Your task to perform on an android device: I'd want to see the shoe with the rubber sole because it's more comfortable for me.
Image 0: 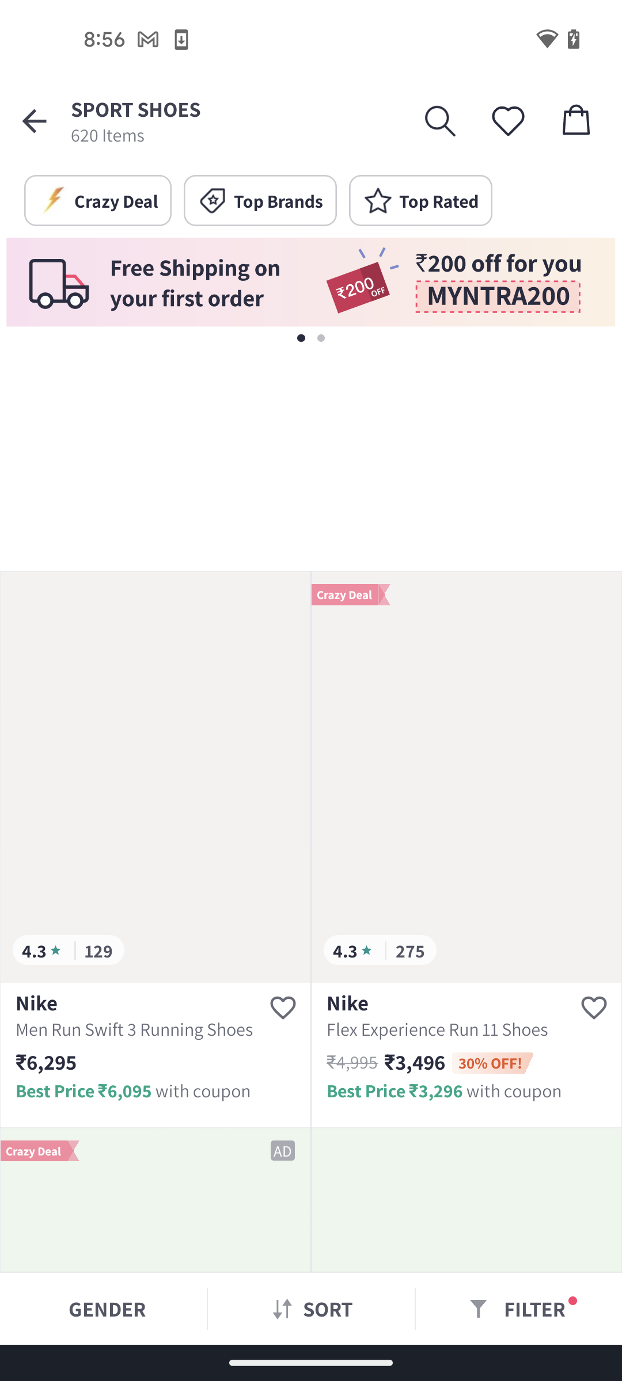
click on the Filter option
Step 0: click (534, 1308)
Image 2: 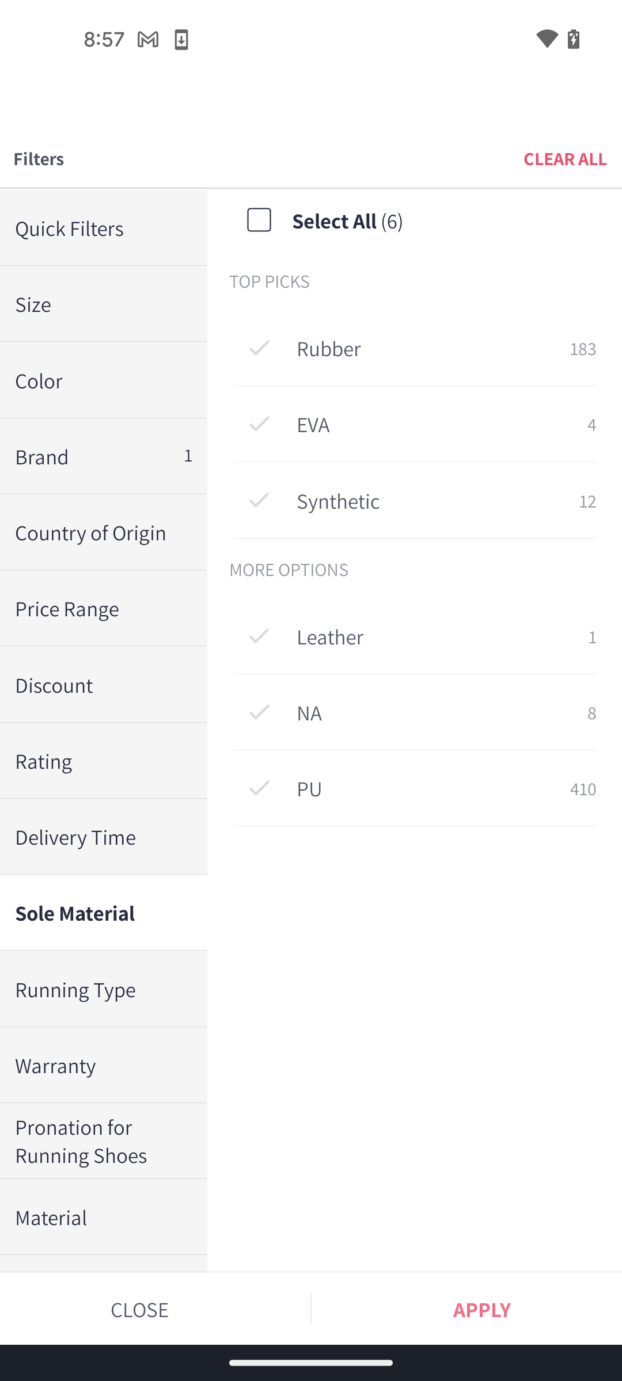
select the rubber style option
Step 2: click (424, 348)
Image 3: 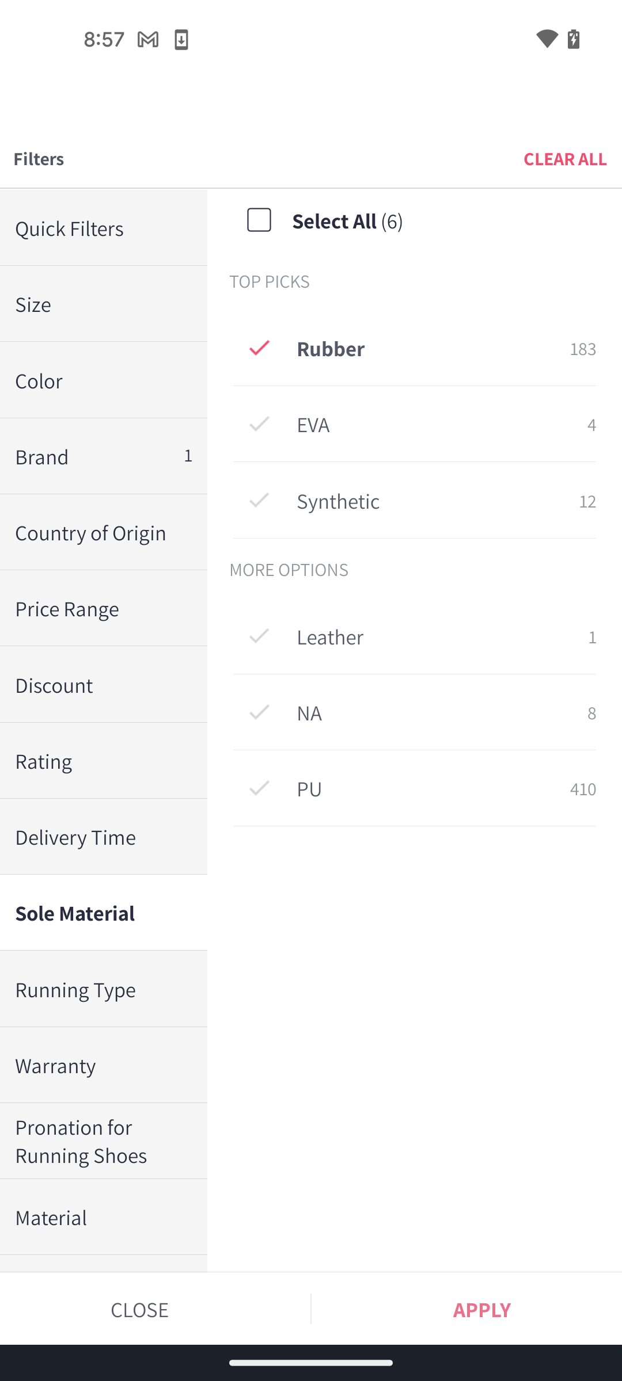
click on the apply option
Step 3: click (482, 1308)